Your task to perform on an android device: I want to record my favorite artist Tito Puente's song "Oye Como Va" in my voice again, so delete my recorded audio on November 17th at 03:02 PM from the MyRecorder app.
Image 0: 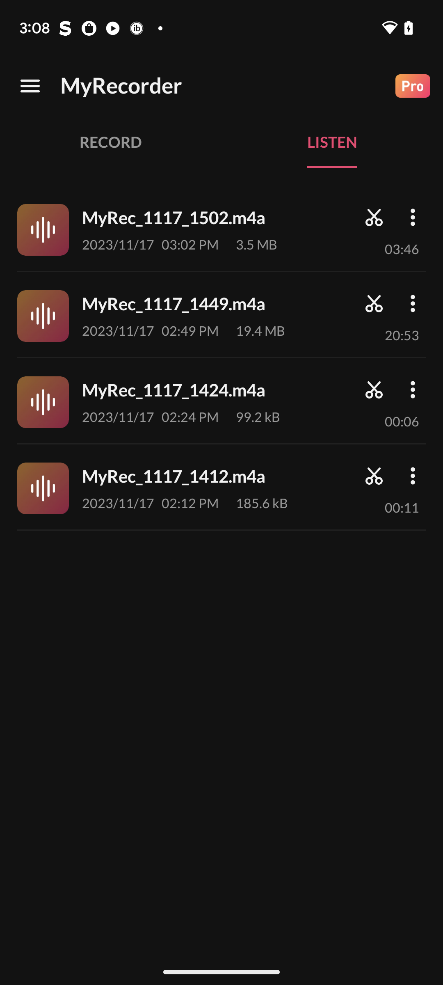
Click on the dots at the right side in the first recording.
Step 0: click (408, 220)
Image 1: 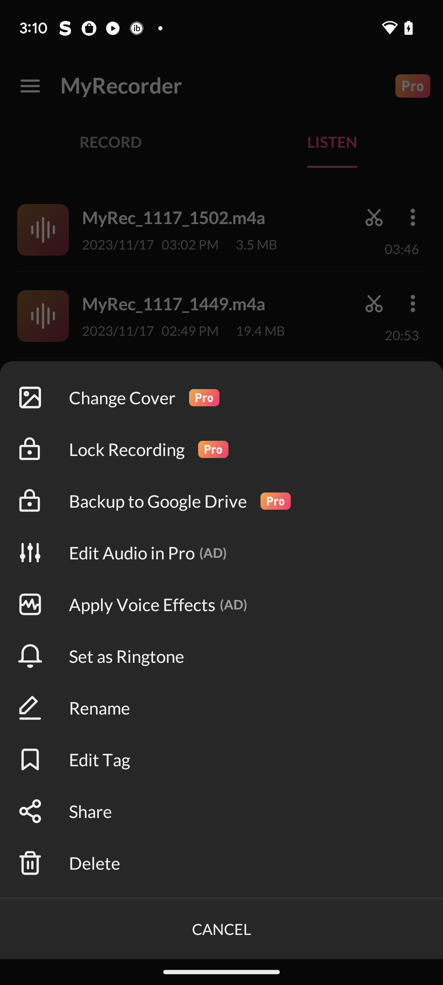
Click on the last tab "Delete".
Step 1: click (94, 863)
Image 2: 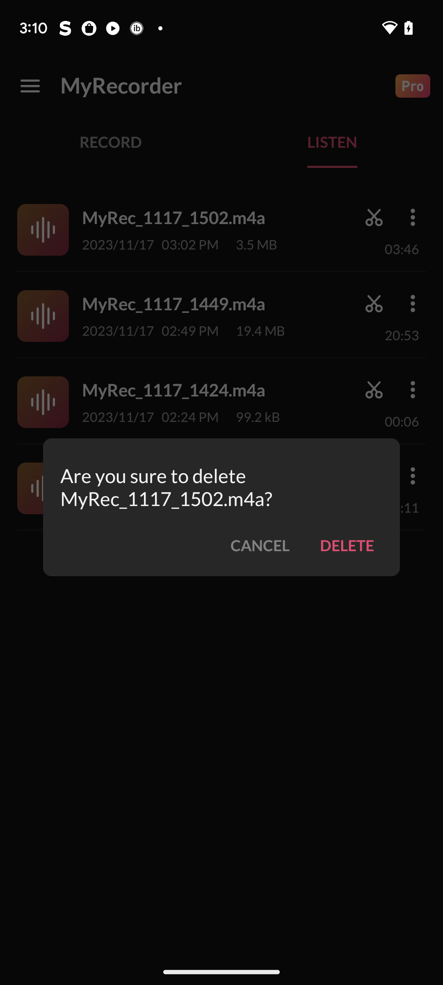
Click on the Delete button.
Step 2: click (347, 545)
Image 3: 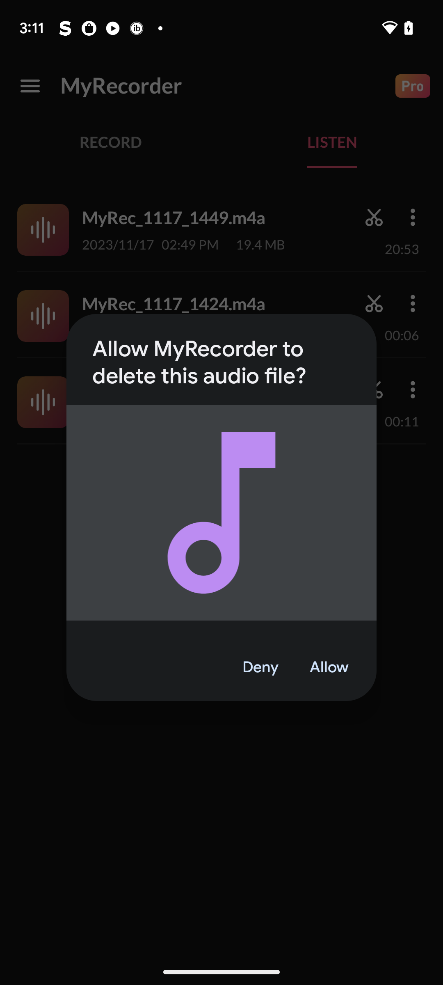
Click on the tab "Allow".
Step 3: click (329, 667)